Your task to perform on an android device: I'd like to change the category in my go-to-bed reminder to favorites, so edit on the reminder app.
Image 0: 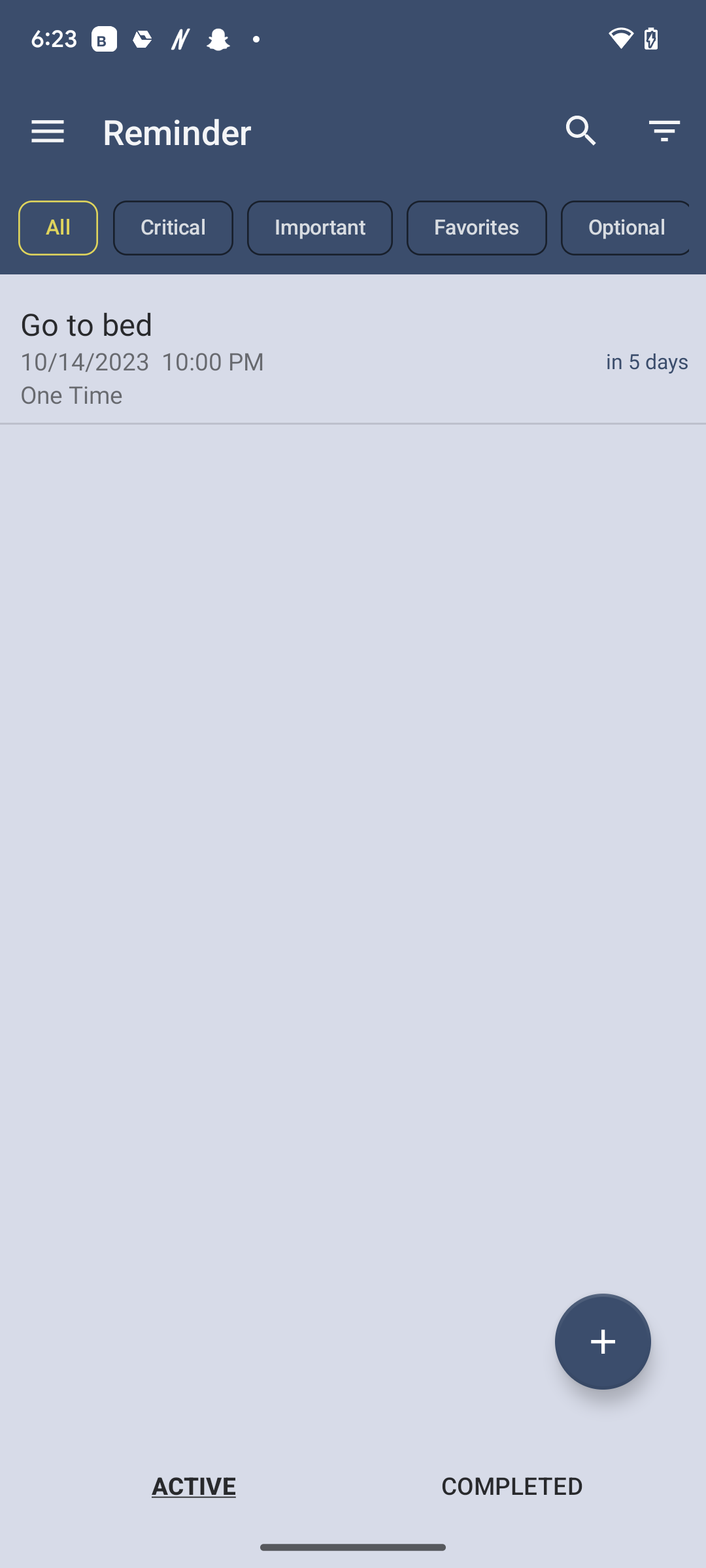
Click on Go to bed in the reminder section on the left side of the screen.
Step 0: click (80, 323)
Image 1: 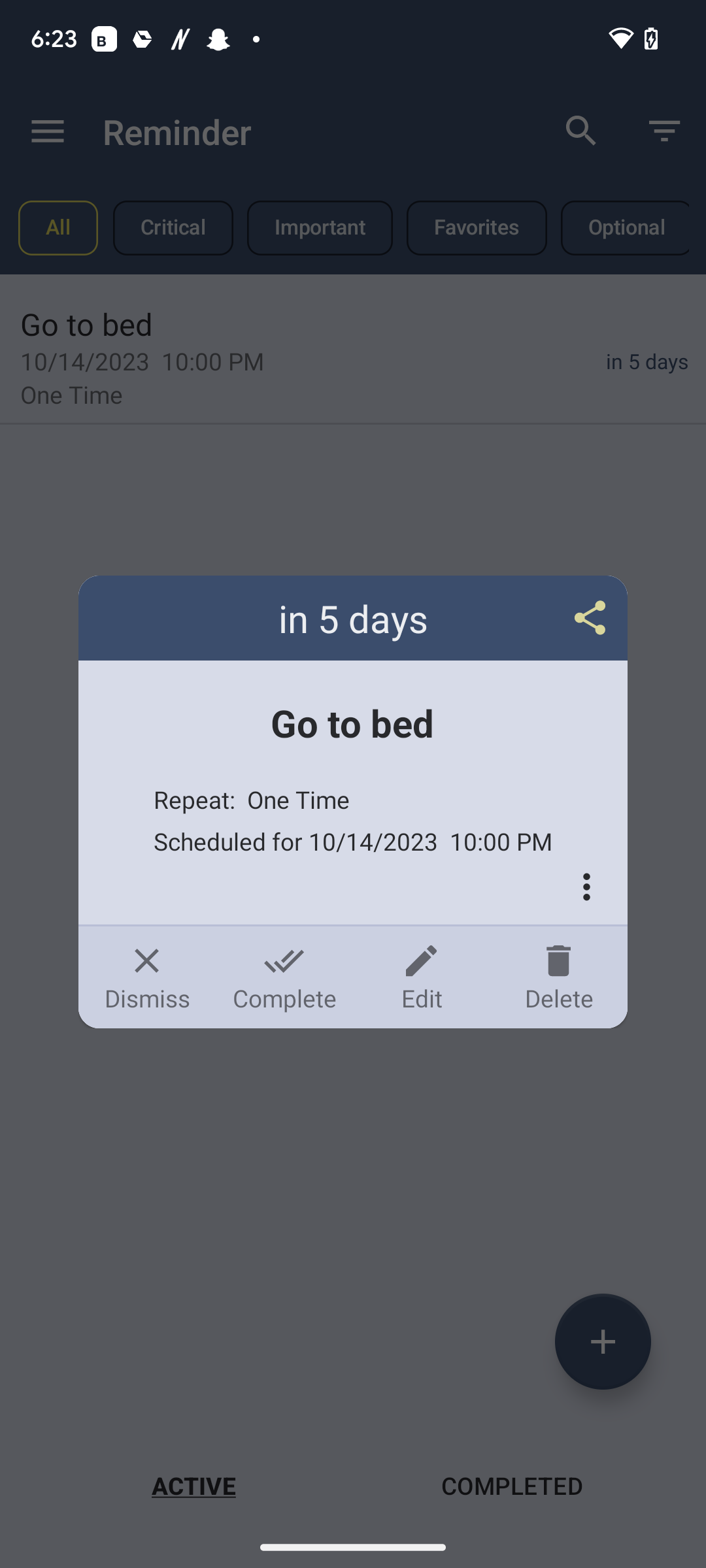
Click on the Edit option in the middle of the screen.
Step 1: click (421, 977)
Image 2: 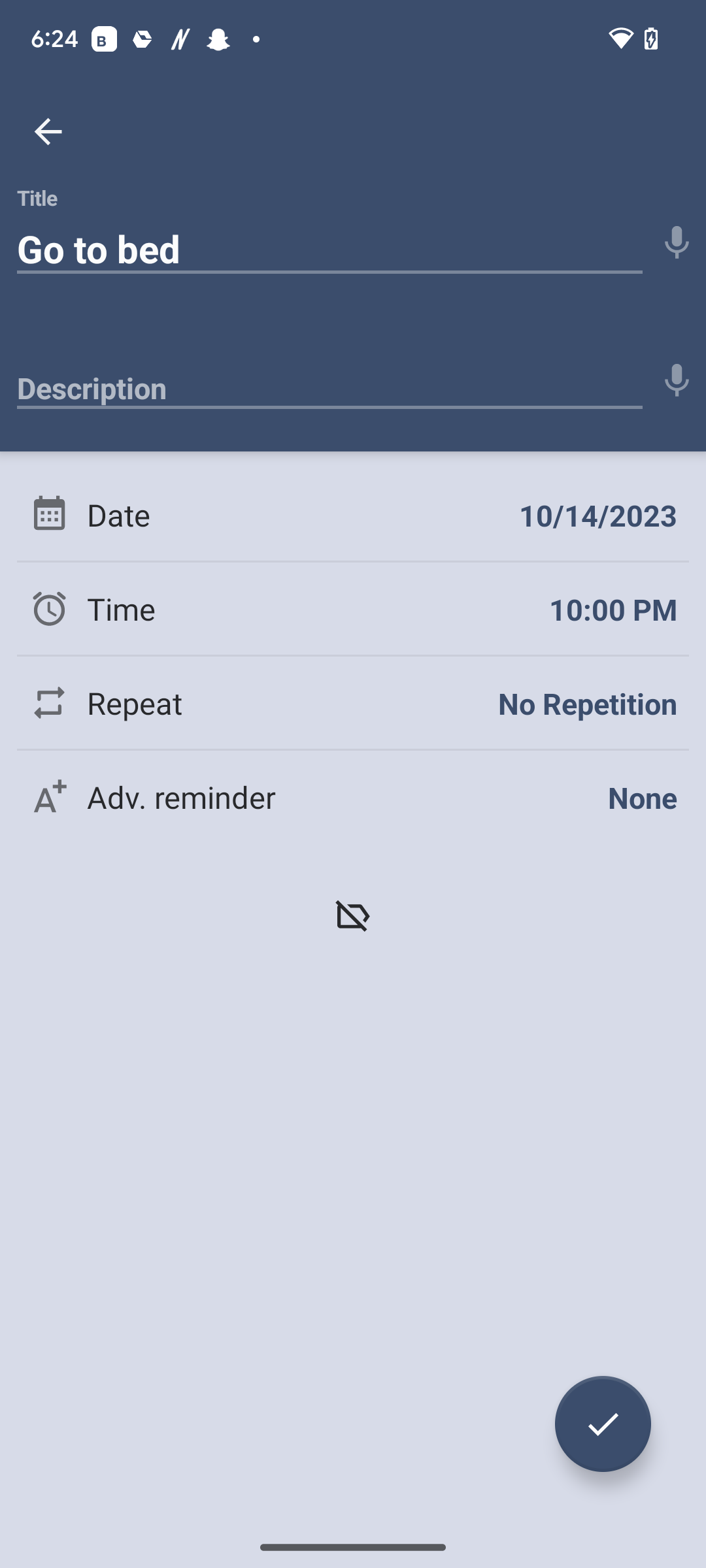
Click on the category icon in the middle of the screen.
Step 2: click (353, 915)
Image 3: 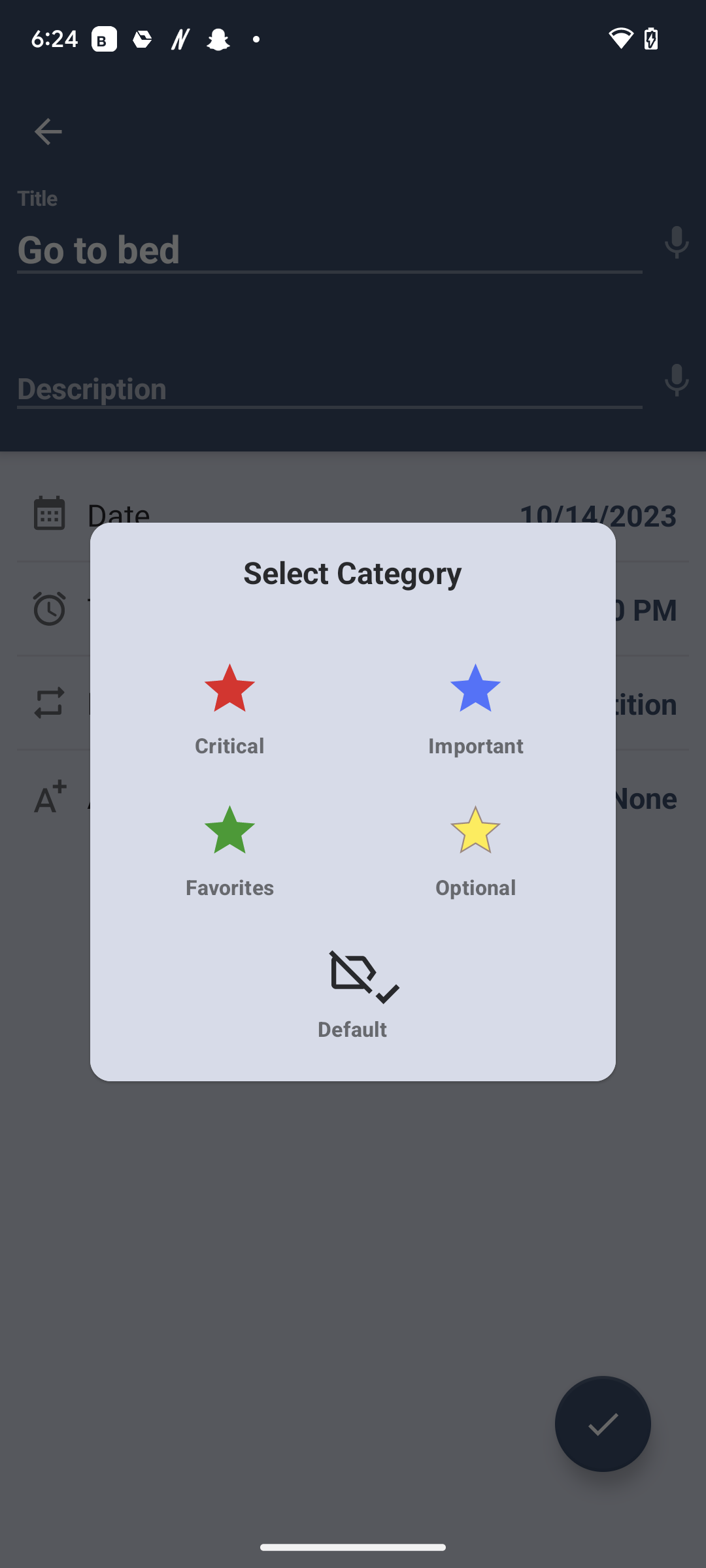
Click on Favorites in the category section.
Step 3: click (229, 851)
Image 4: 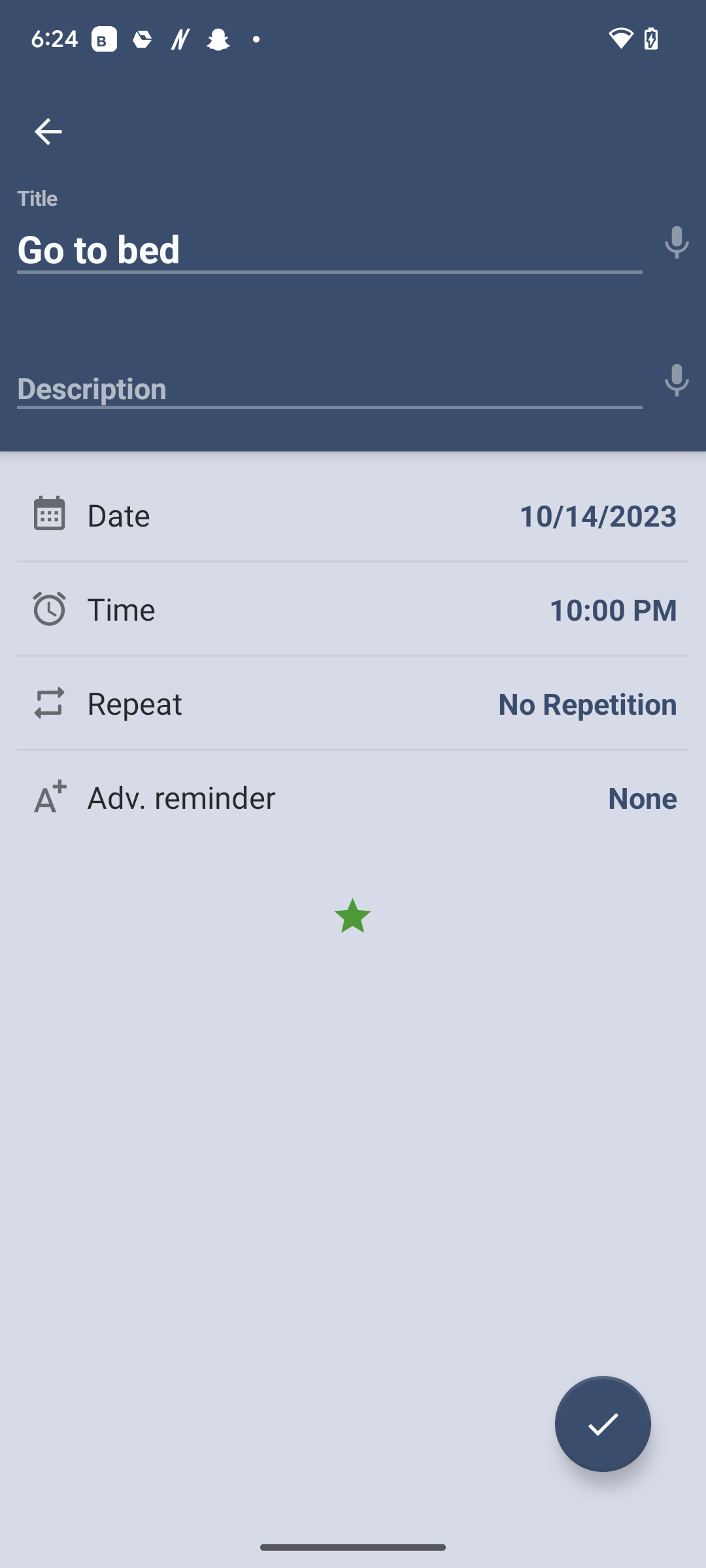
Click on the tick icon at the bottom right side of the screen.
Step 4: click (603, 1424)